Your task to perform on an android device: Open the nike app and read the reviews for Black Jordan Retro 6 G NRG shoes.
Image 0: 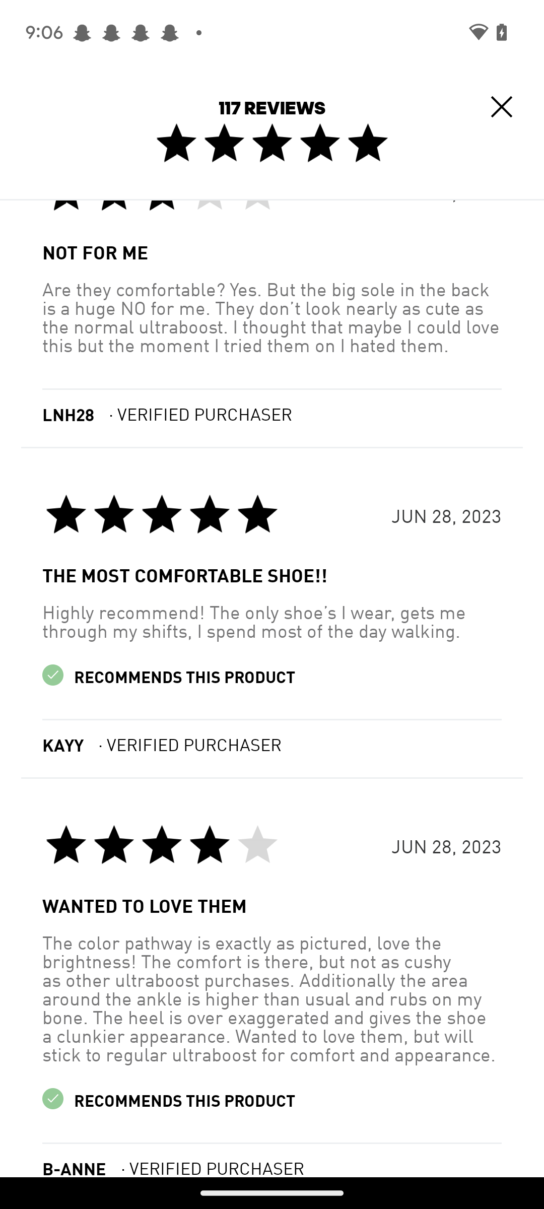
Open the nike app
Step 0: open app "Nike"
Image 1: 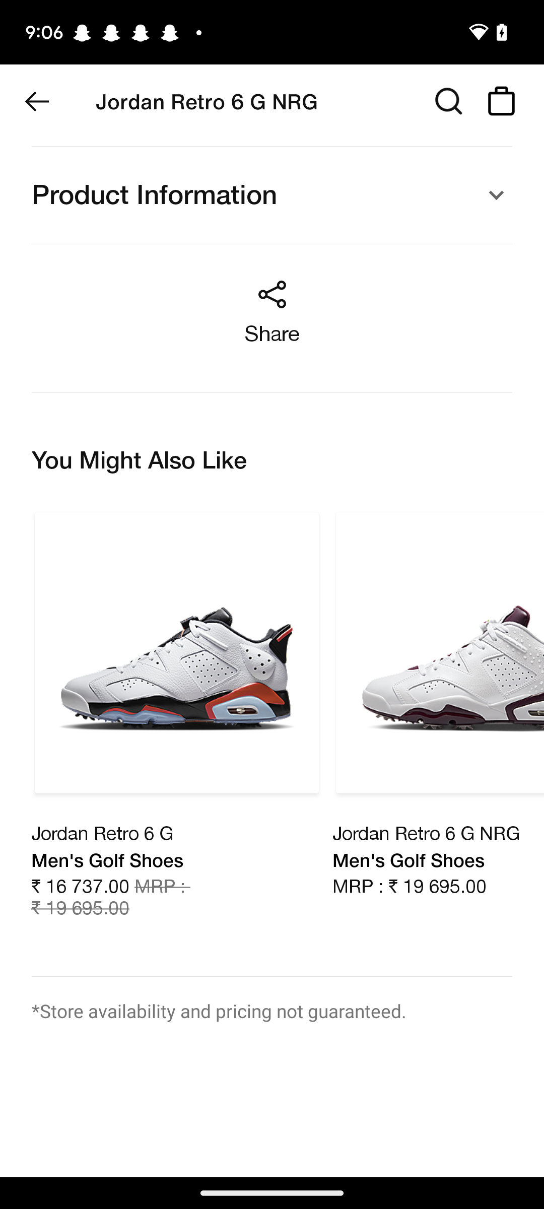
Swipe down to view review section
Step 1: scroll up
Image 2: 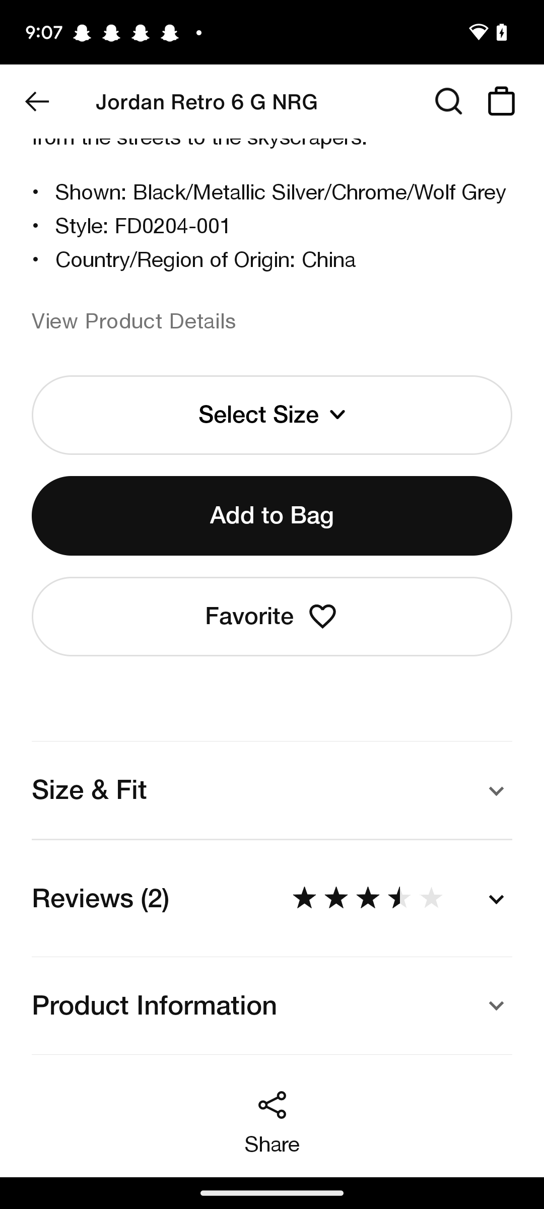
Click on the review section
Step 2: click (272, 898)
Image 5: 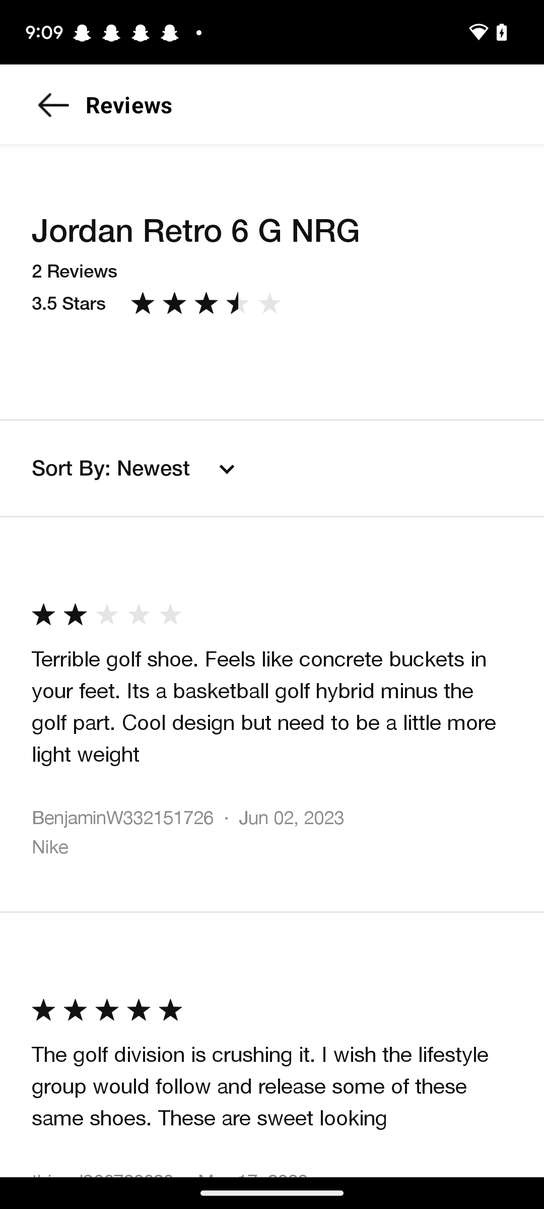
Swipe up
Step 5: scroll down